Your task to perform on an android device: Open the ColorNote app & share the note DBW to akashgahlot@google.com through gmail app
Image 0: 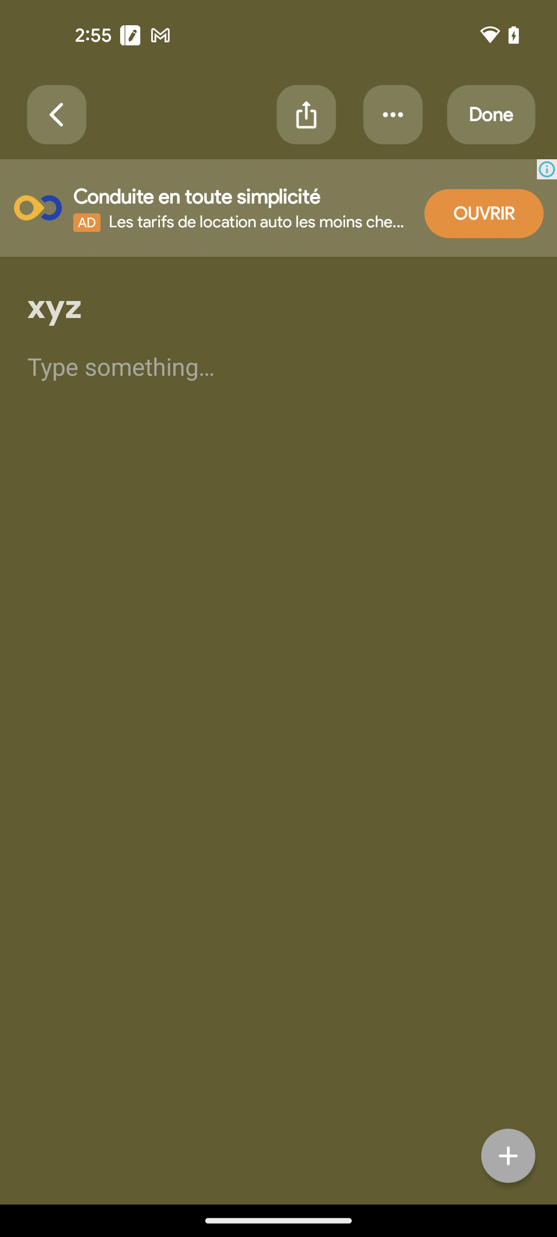
open the ColorNote app
Step 0: open app "ColorNote"
Image 1: 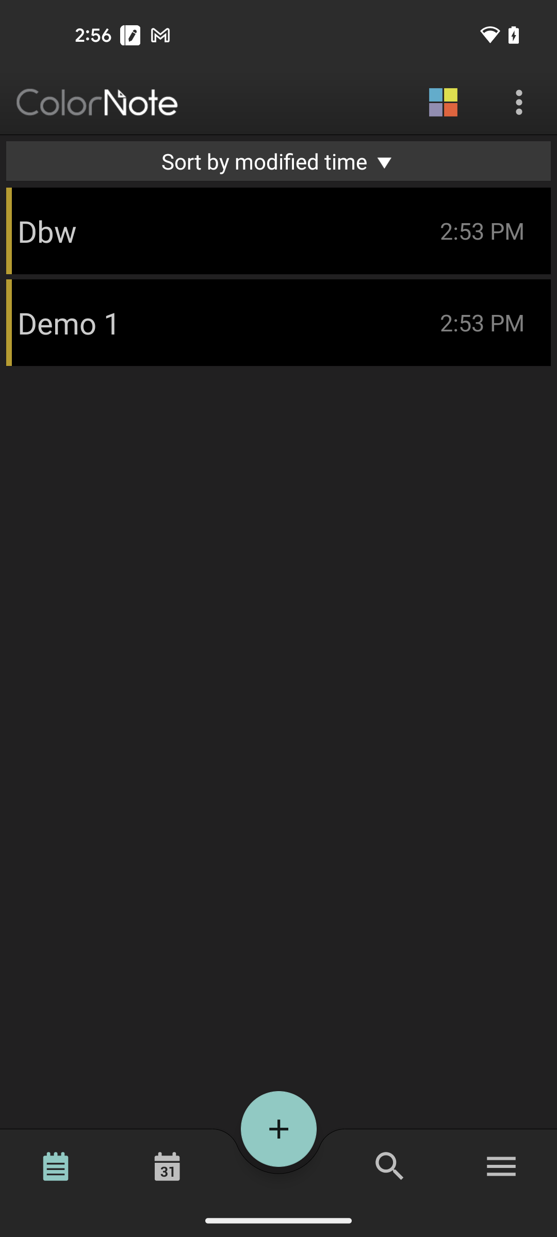
click on the DBW note
Step 1: click (209, 231)
Image 2: 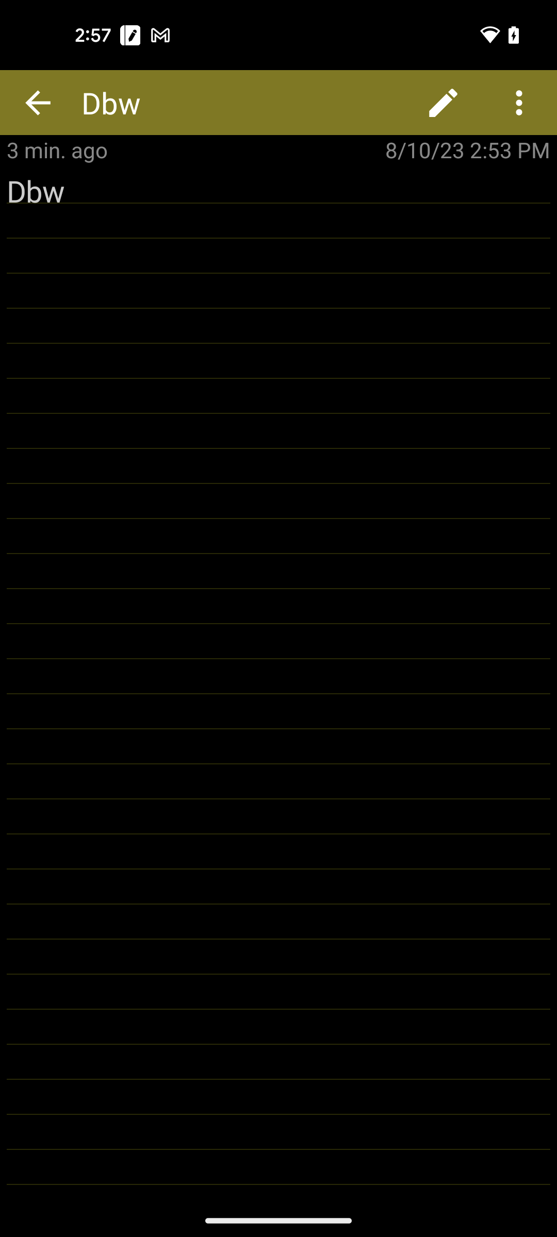
click on three dots at the top right corner of the screen
Step 2: click (519, 103)
Image 3: 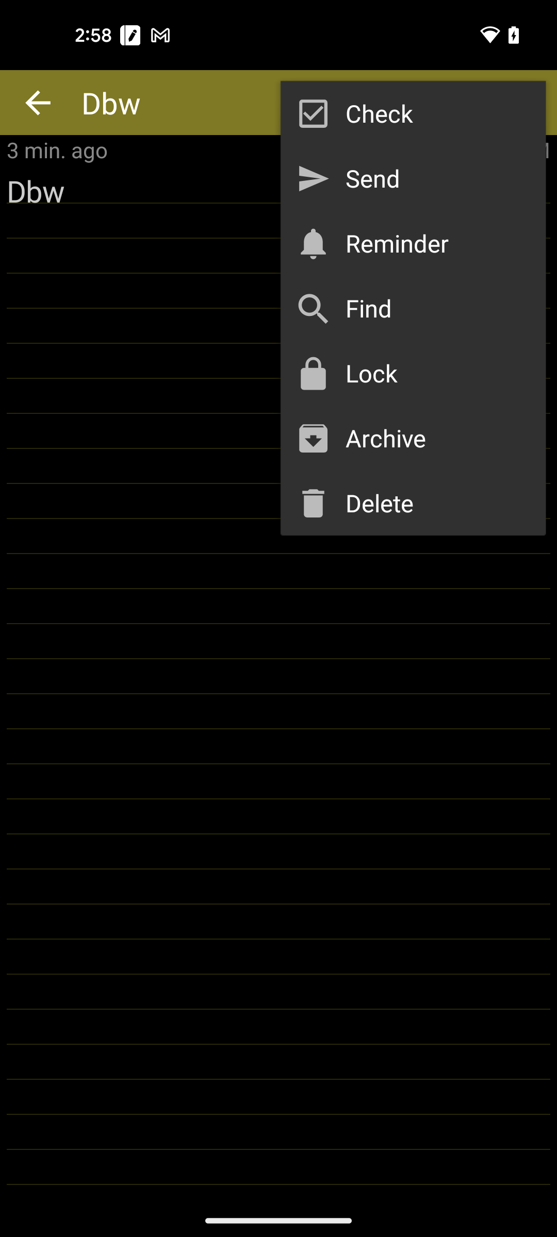
click on the send option
Step 3: click (435, 178)
Image 4: 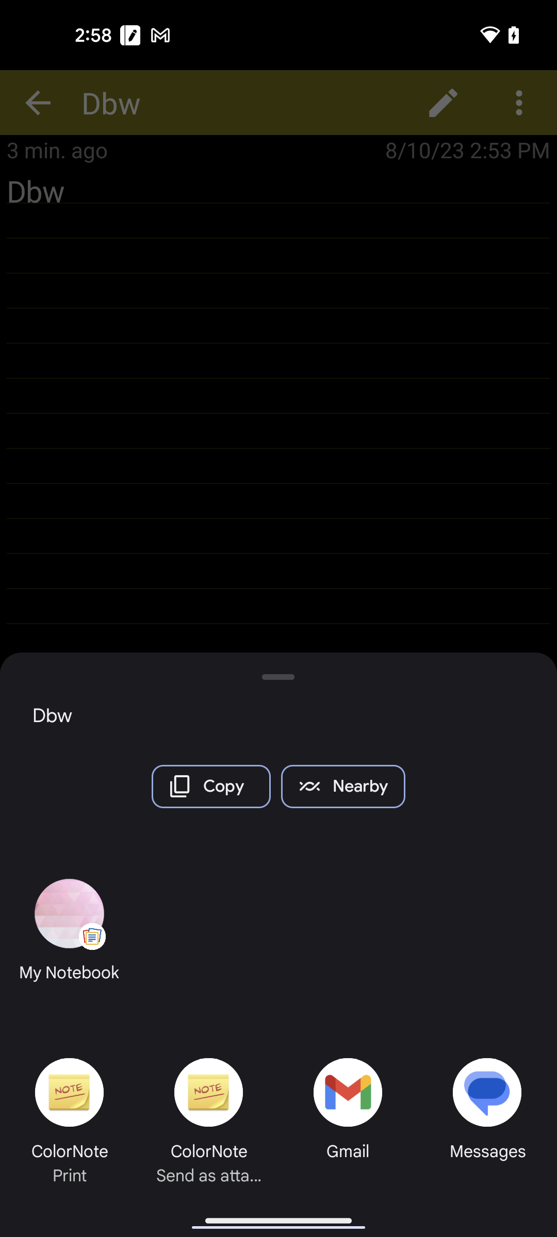
select the Gmail app
Step 4: click (351, 1098)
Image 5: 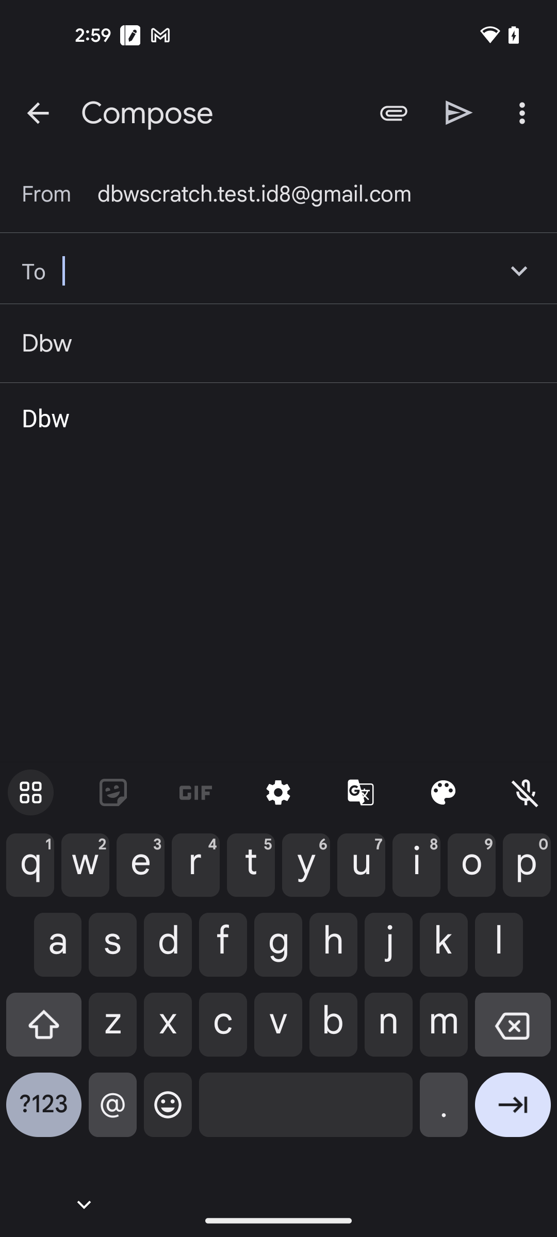
enter the email id akashgahlot@google.com
Step 5: type "akashgahlot@google.com"
Image 6: 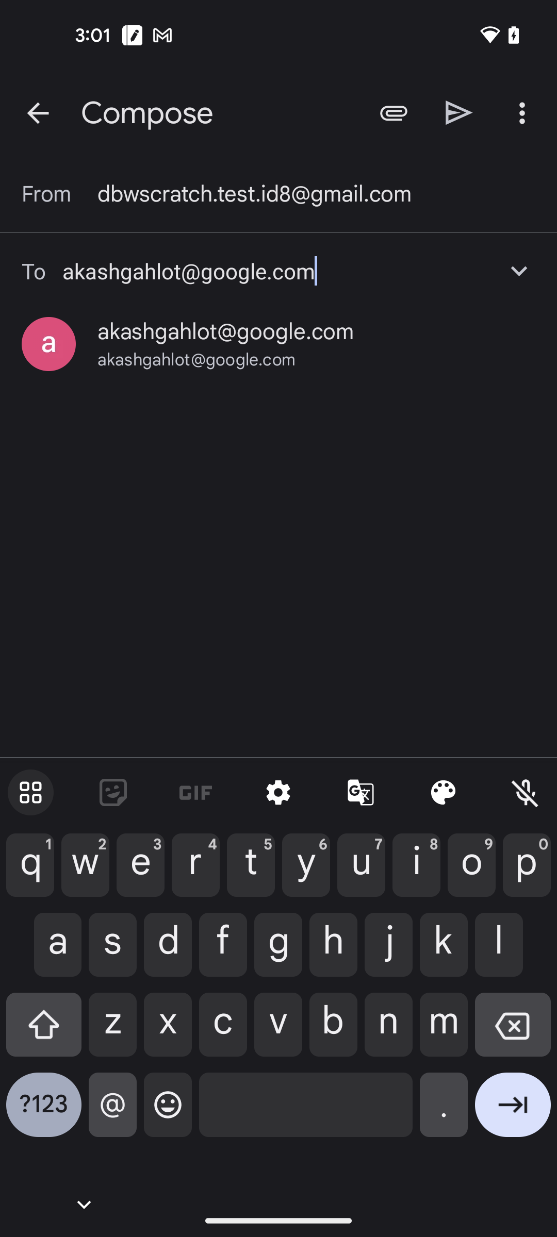
select the email id
Step 6: click (226, 331)
Image 7: 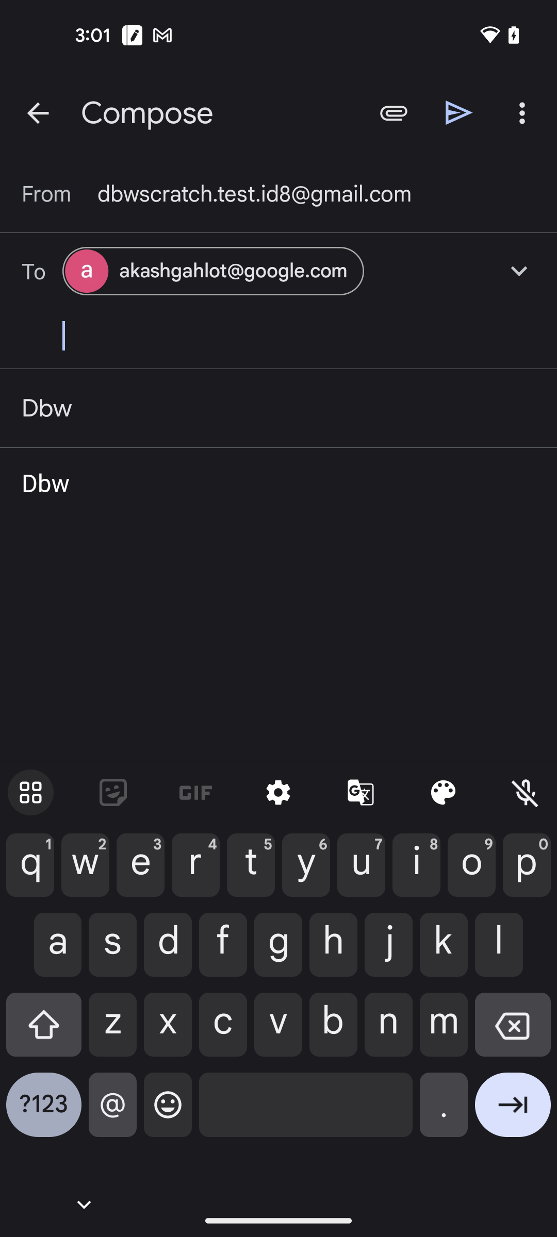
click on the send icon at the top right side of the screen
Step 7: click (459, 112)